Your task to perform on an android device: I want to look at all of the active reminders so that I can keep track of my schedule.
Image 0: 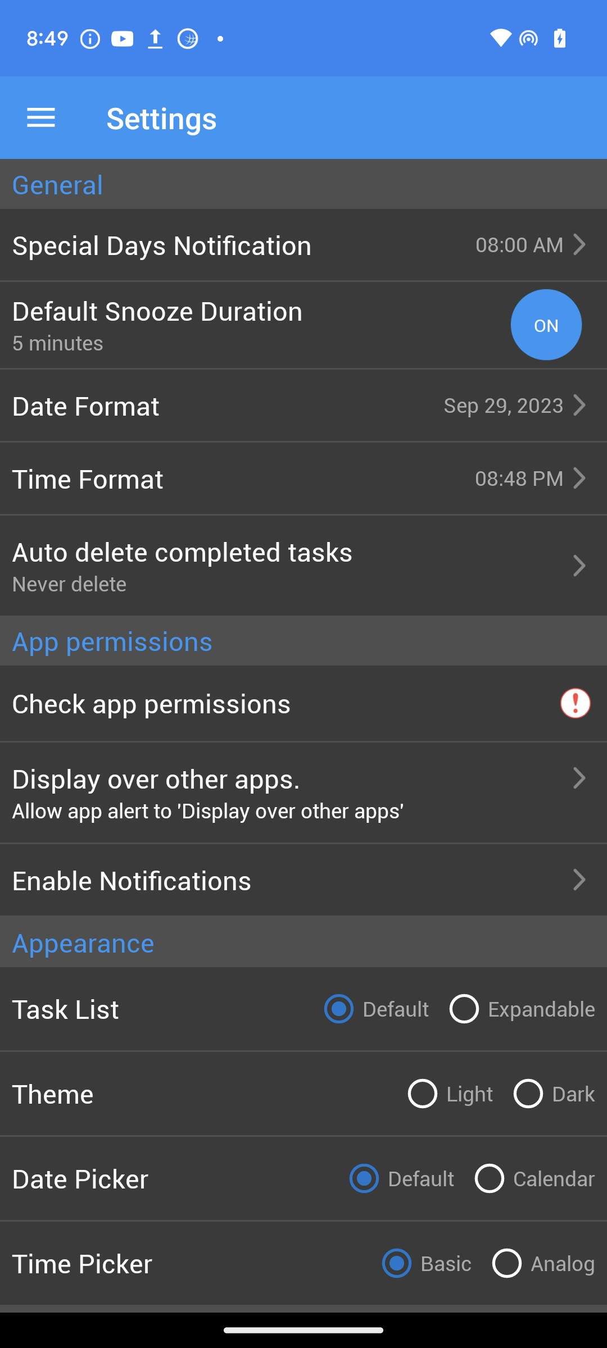
Click on the menu icon on the top left of the screen
Step 0: click (41, 117)
Image 1: 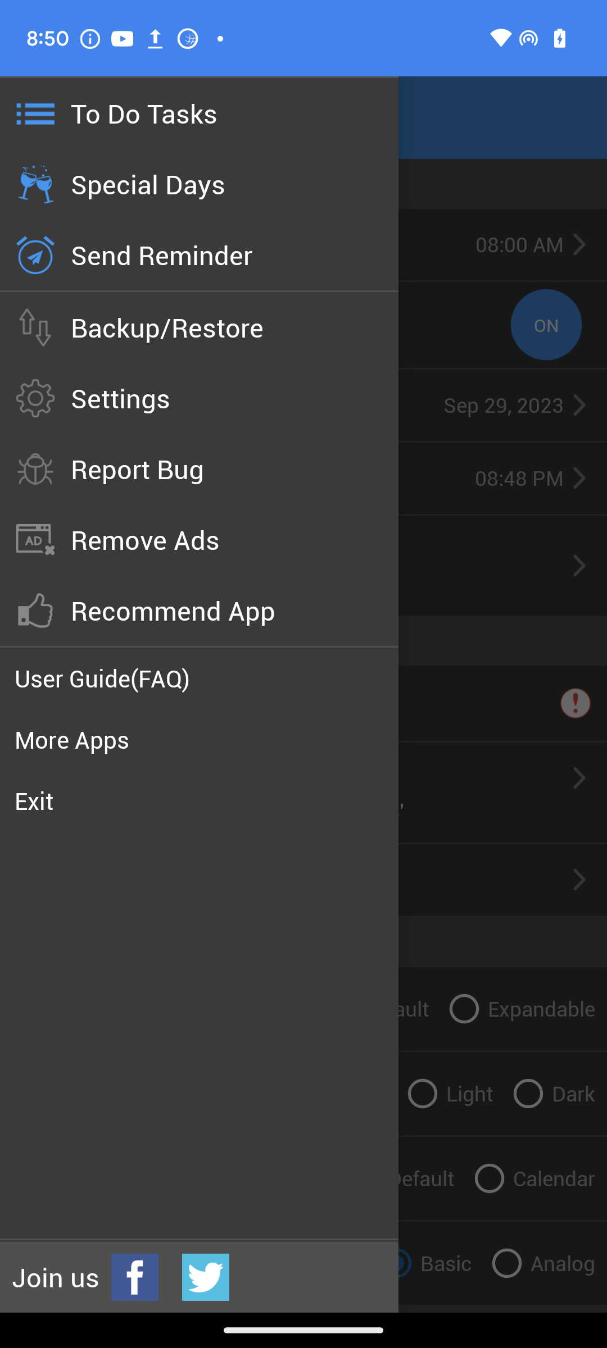
Click on the to do tasks option
Step 1: click (161, 117)